Your task to perform on an android device: Turn on download using cellular data settings in the babbel app.
Image 0: 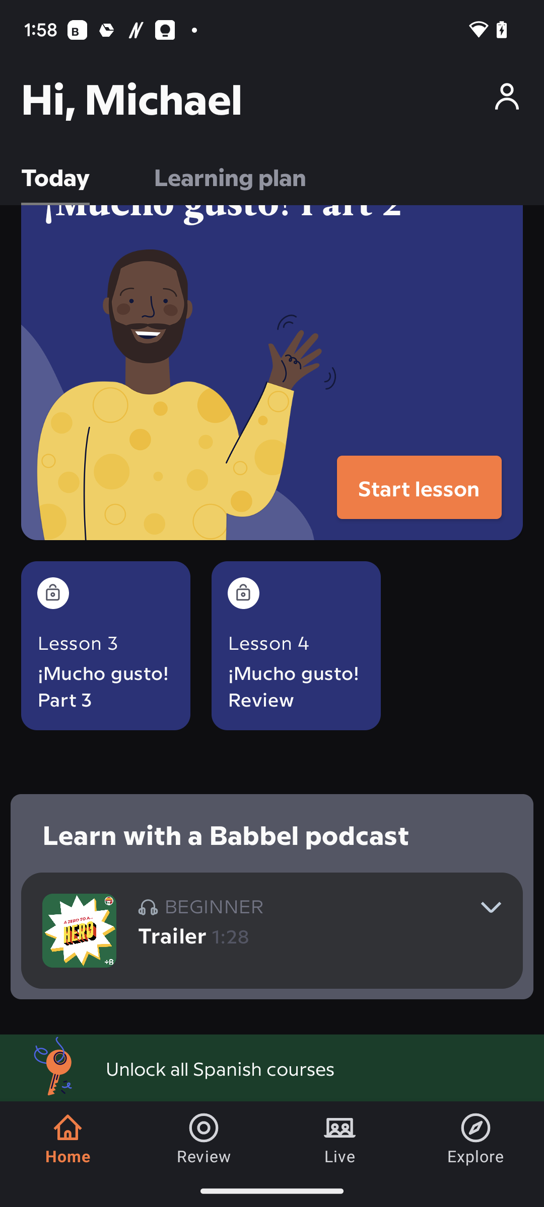
Click on the profile icon at the top right corner of the screen.
Step 0: click (523, 92)
Image 1: 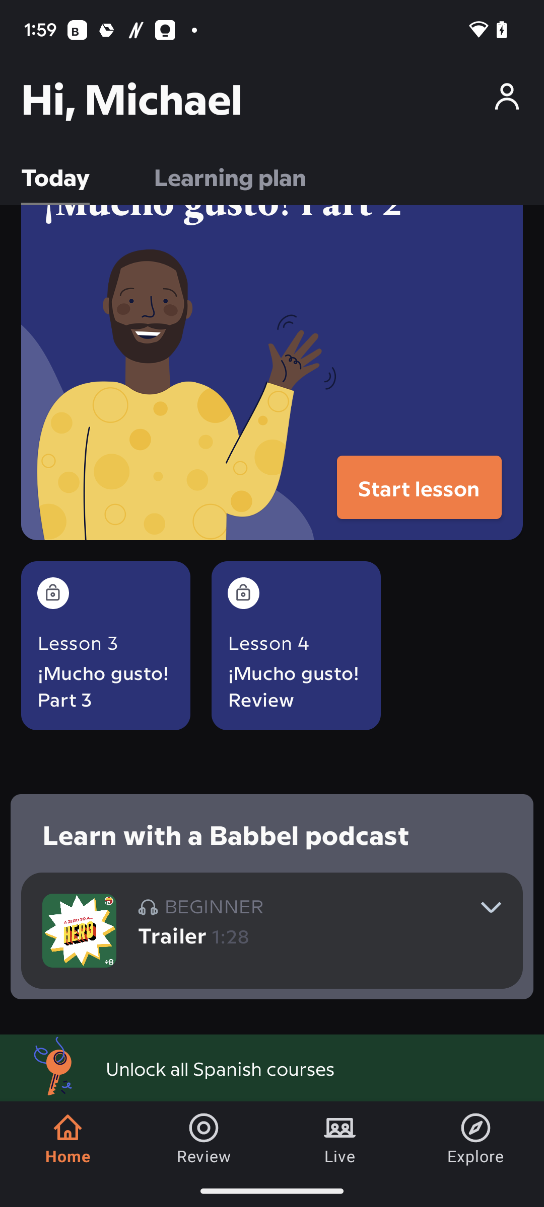
Click on the profile icon at the top right corner of the screen.
Step 1: click (509, 98)
Image 2: 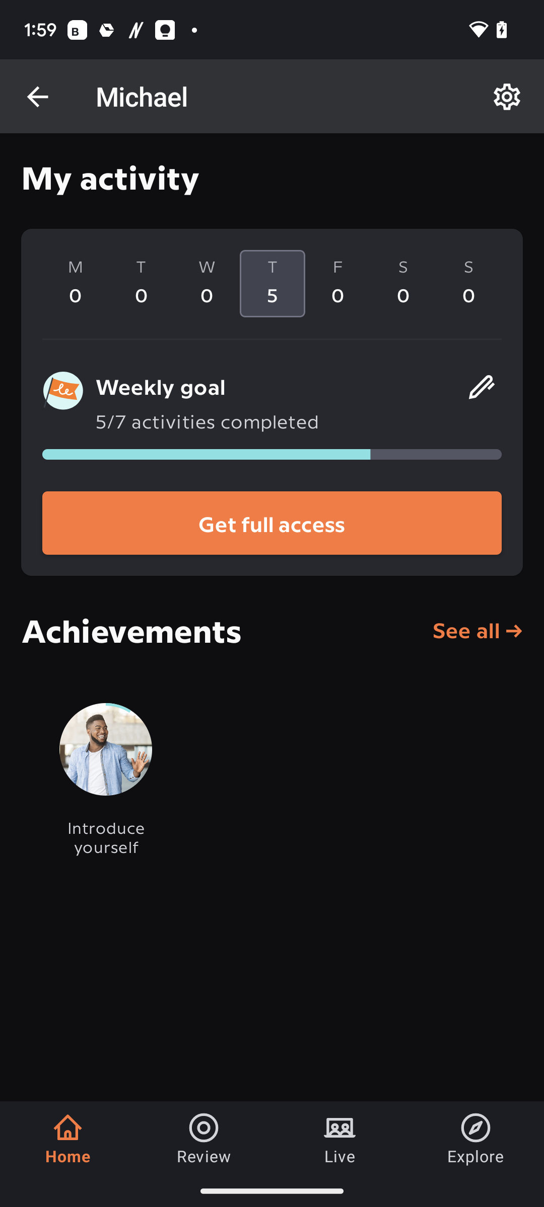
Click on settings icon at the top right corner of the screen.
Step 2: click (507, 97)
Image 3: 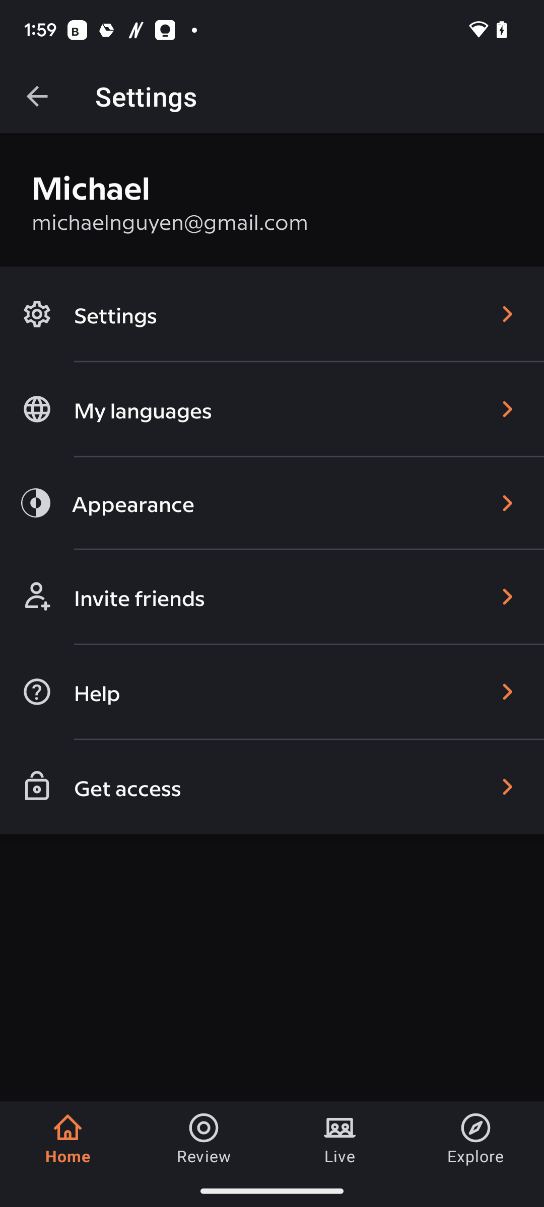
Click on Settings on the left side of the screen.
Step 3: click (272, 314)
Image 4: 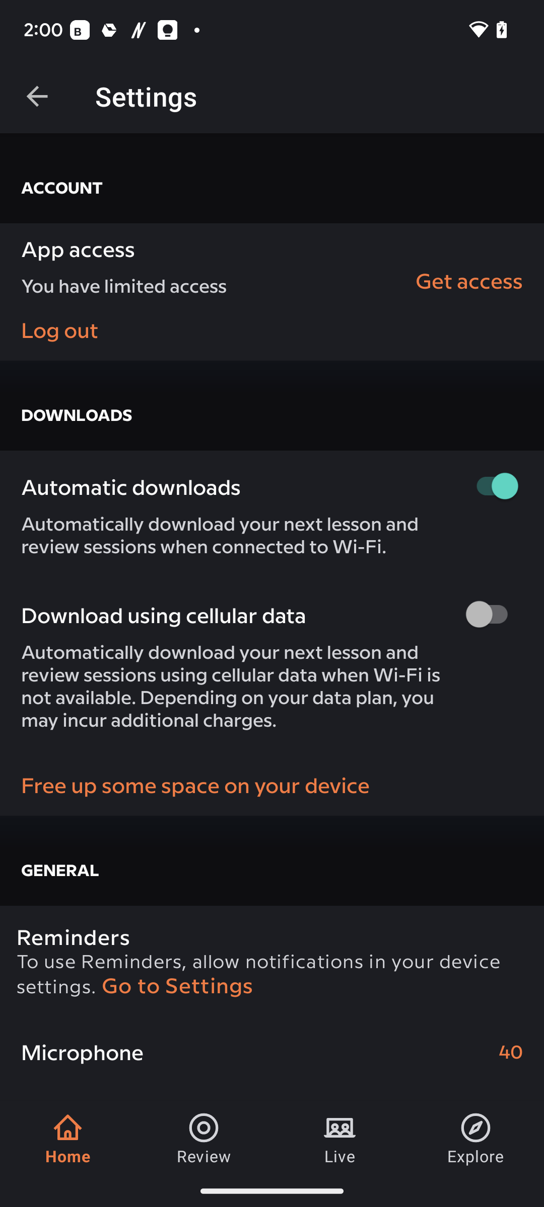
Click on the second toggle icon on the right side of the screen.
Step 4: click (491, 614)